Your task to perform on an android device: I want to add my mom Violet Van Loon's email address in her contact card in the phonebook app as well.
Image 0: 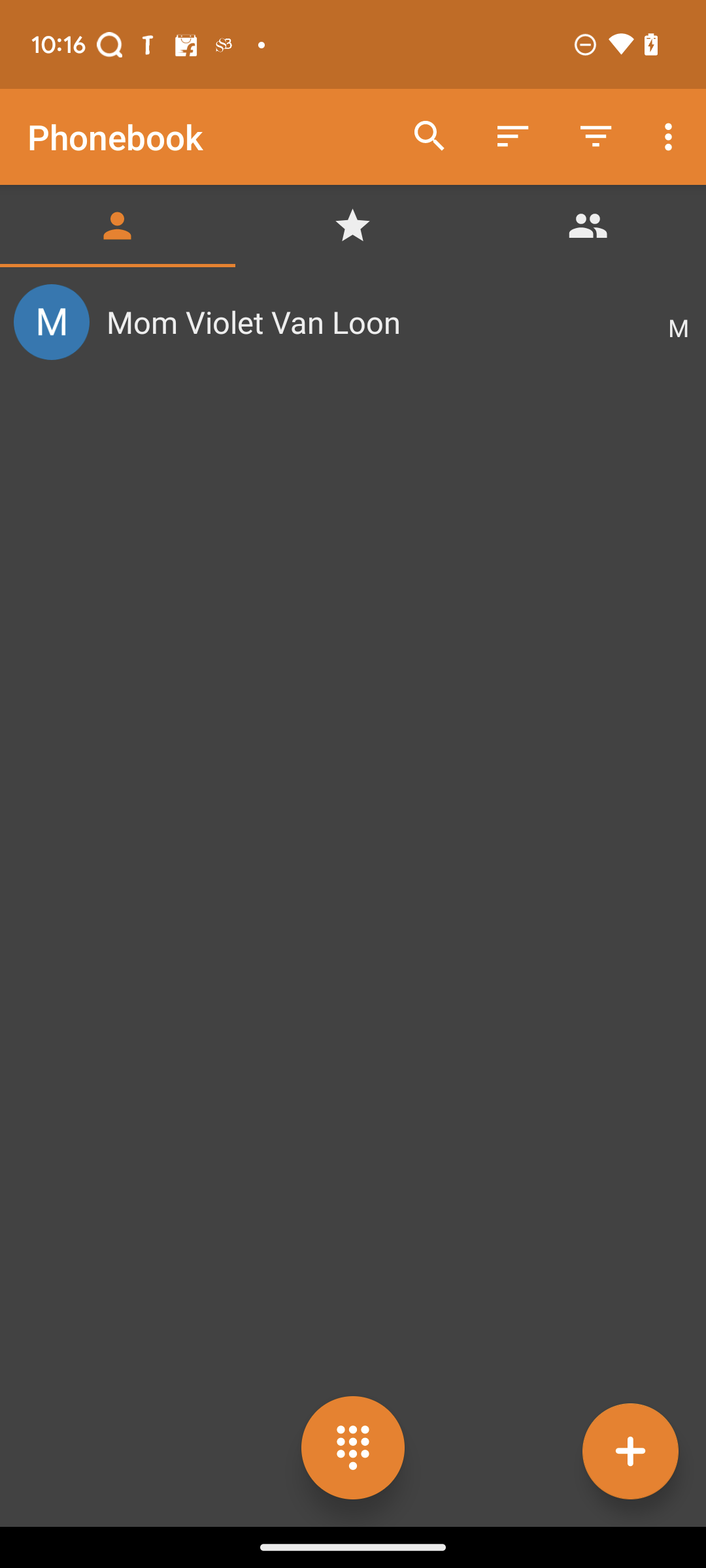
Click on the Mom's contact card.
Step 0: click (386, 321)
Image 1: 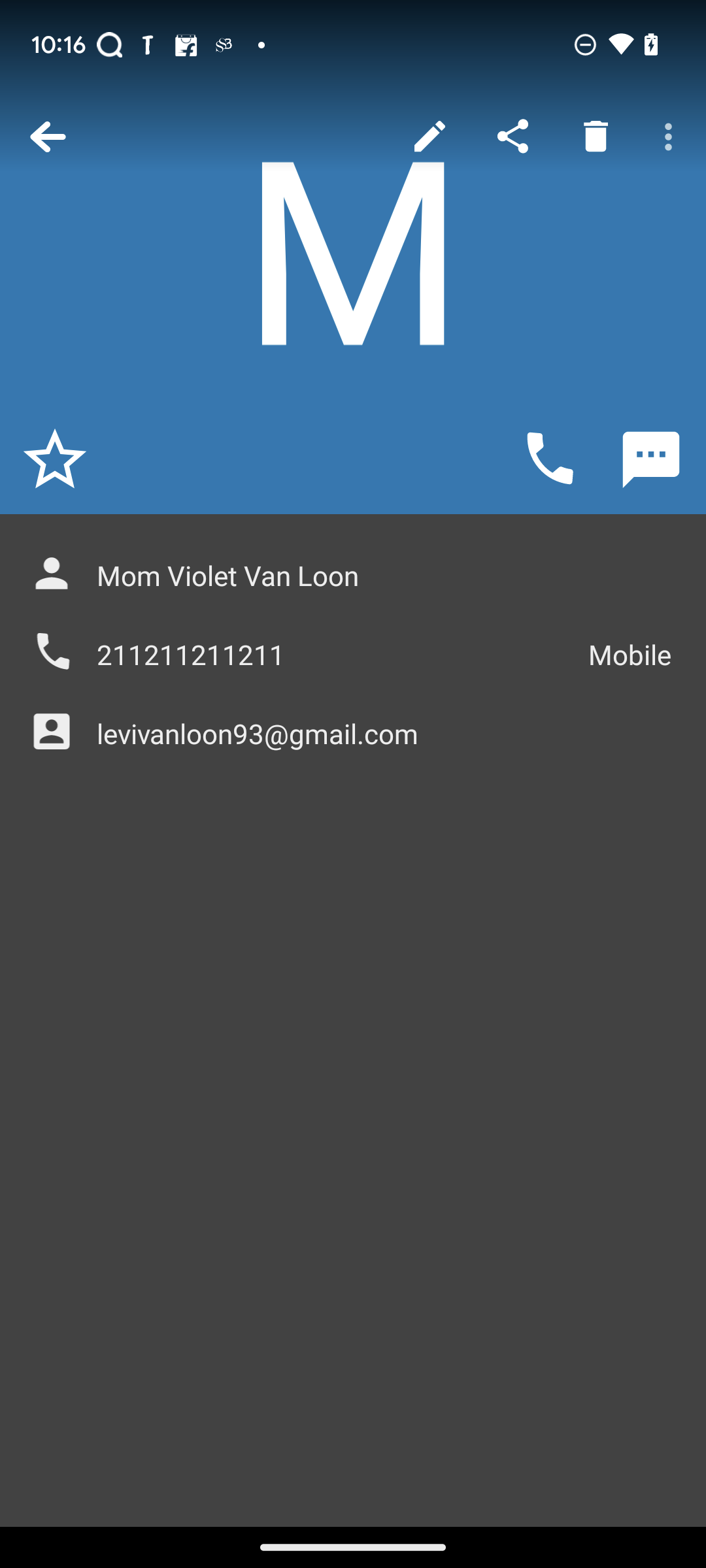
Click on the Edit icon on the top right side of the screen.
Step 1: click (429, 137)
Image 2: 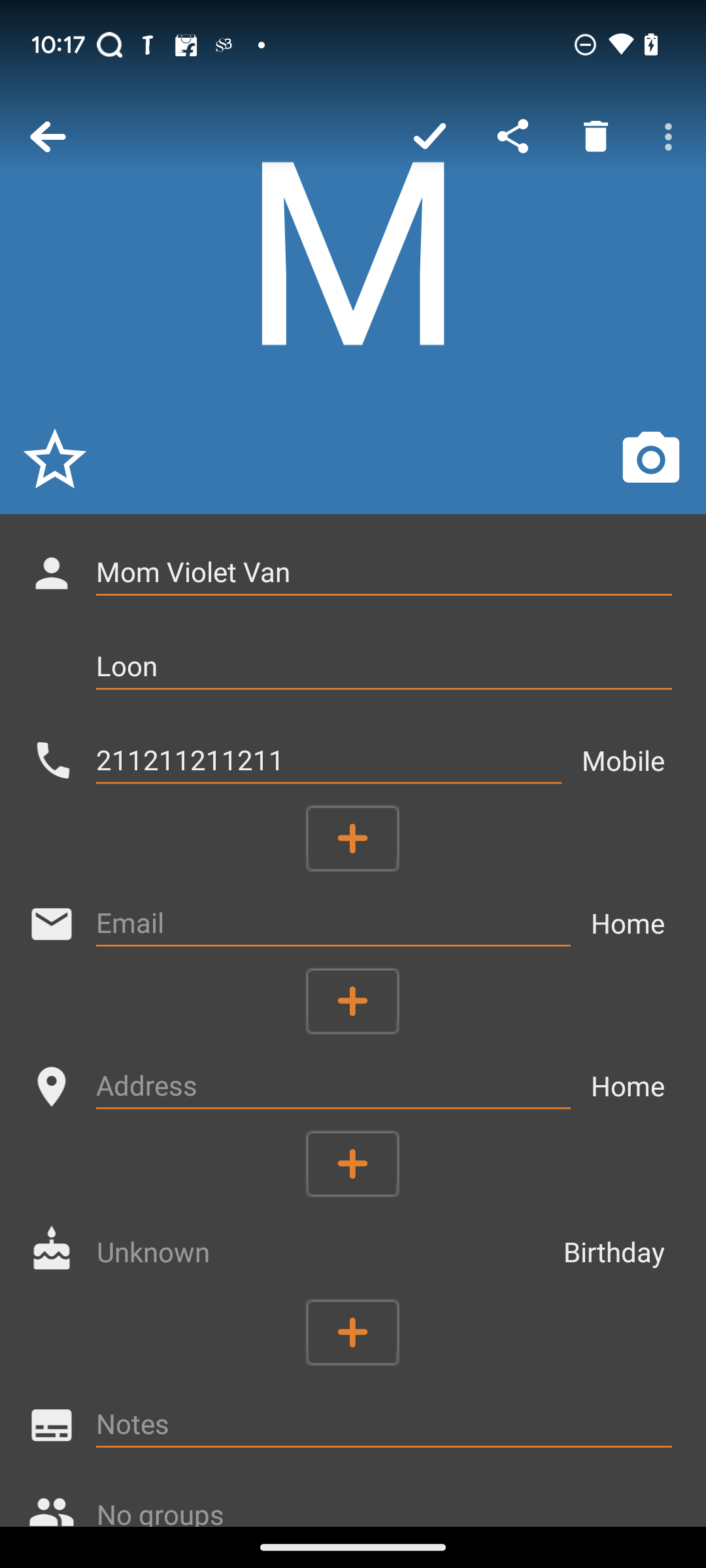
Click on the Email text field.
Step 2: click (333, 923)
Image 3: 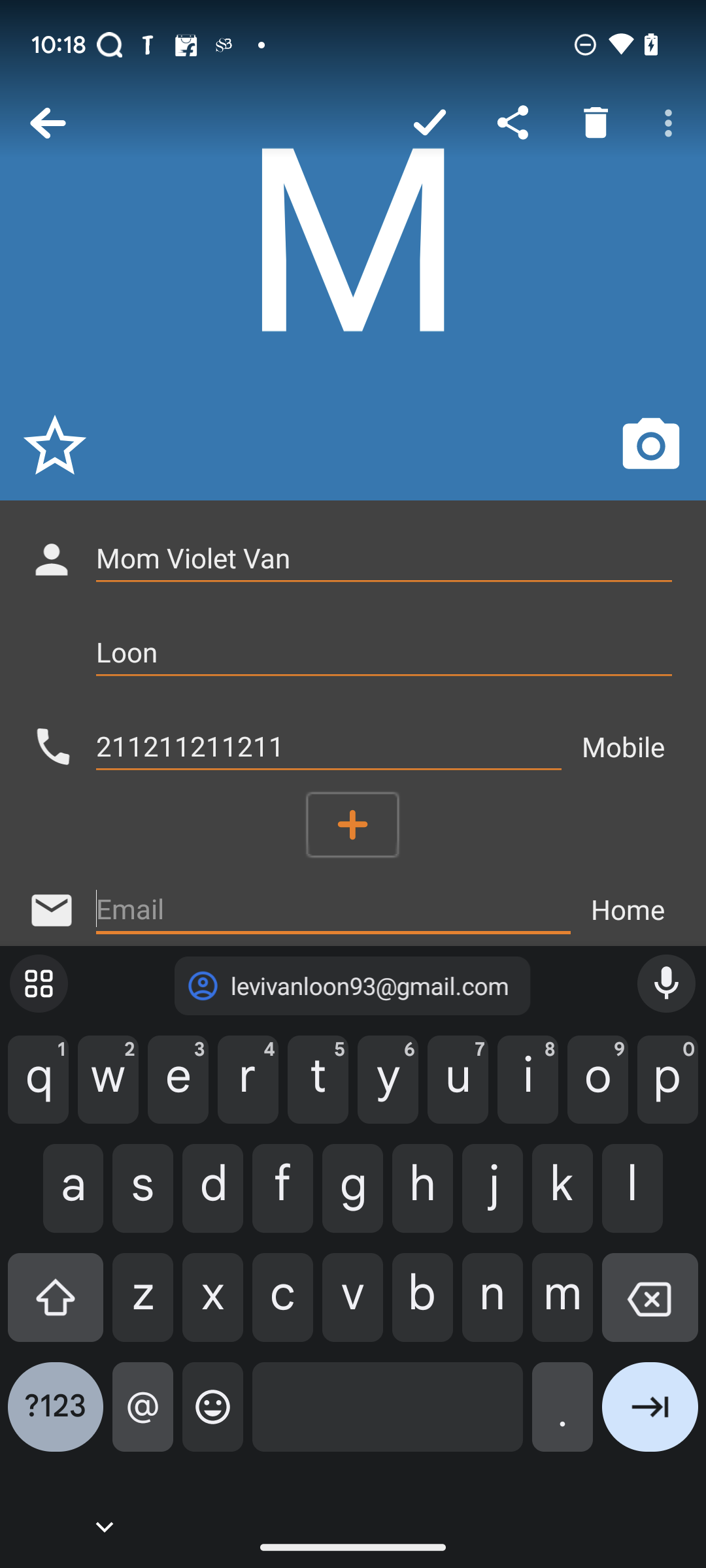
Enter violetvanloon67@gmail.com
Step 3: type "violetvanloon67@gmail.com"
Image 4: 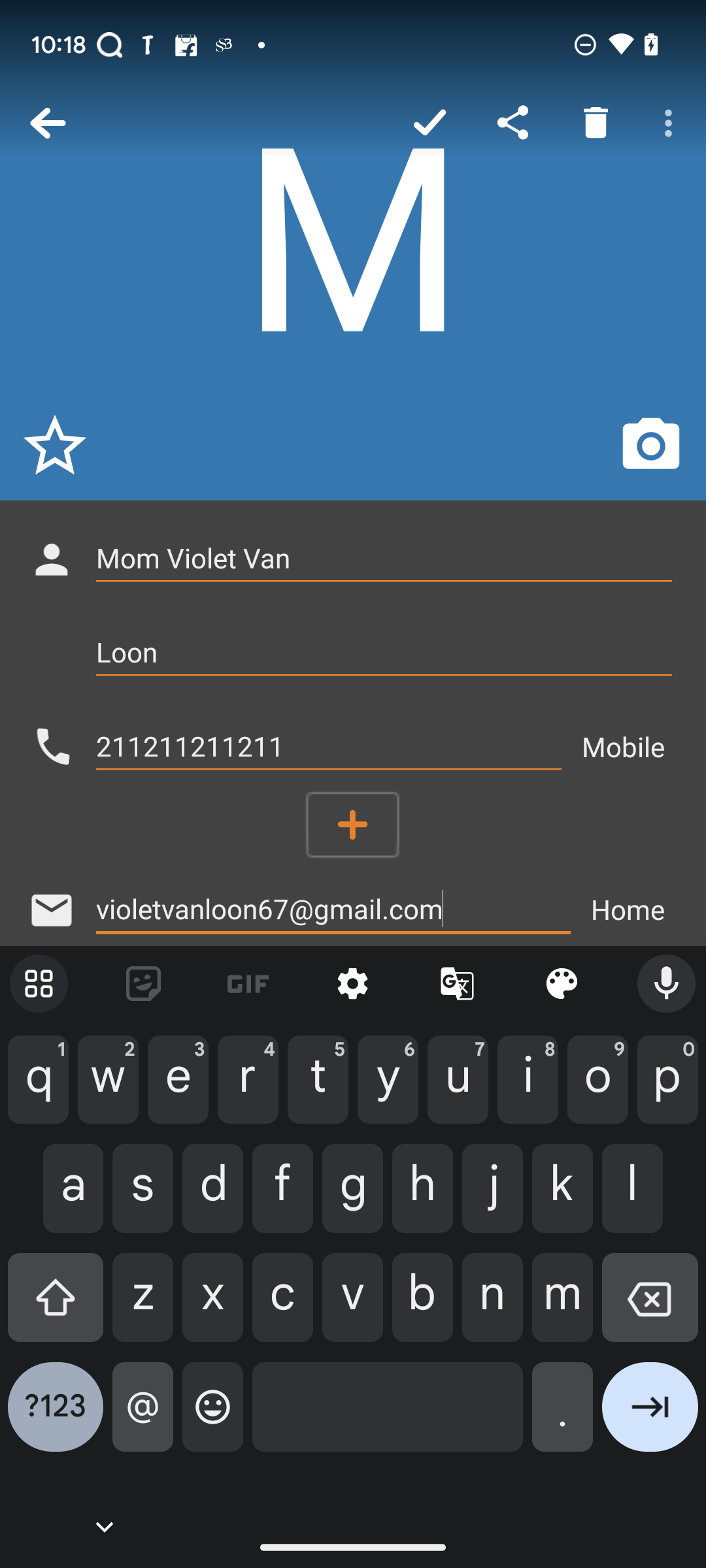
Click on the check icon on the top of the screen.
Step 4: click (429, 122)